Your task to perform on an android device: I want to know which activities can be done in Jaipur on the Yatra app because I am planning to visit it sometime.
Image 0: 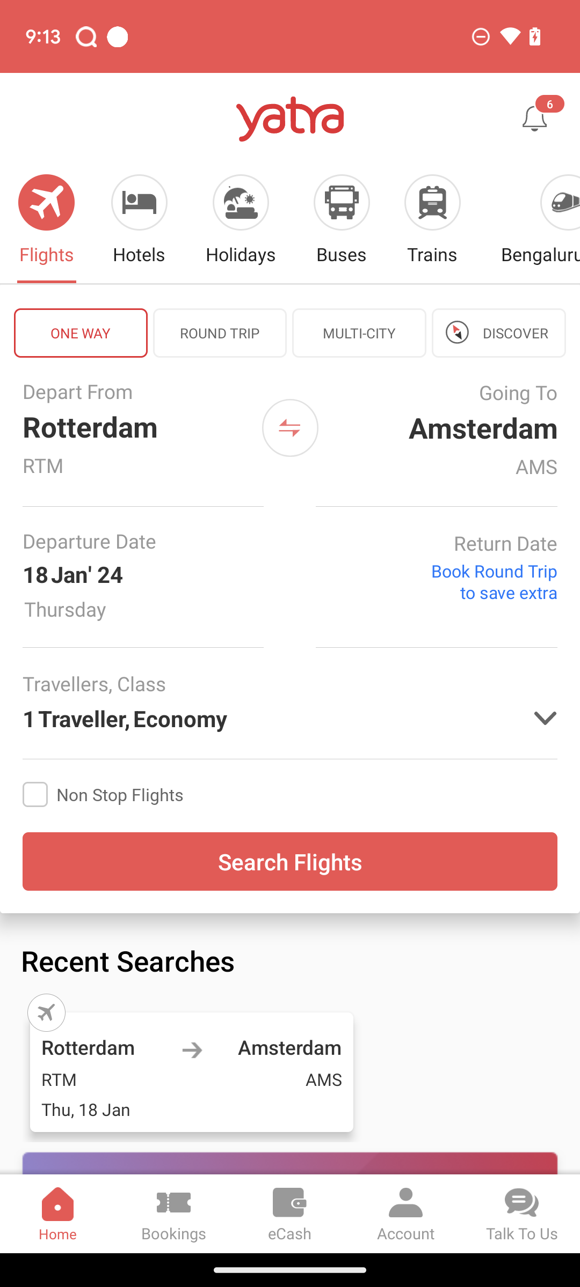
Swipe left on the top menu to view more options.
Step 0: scroll right
Image 1: 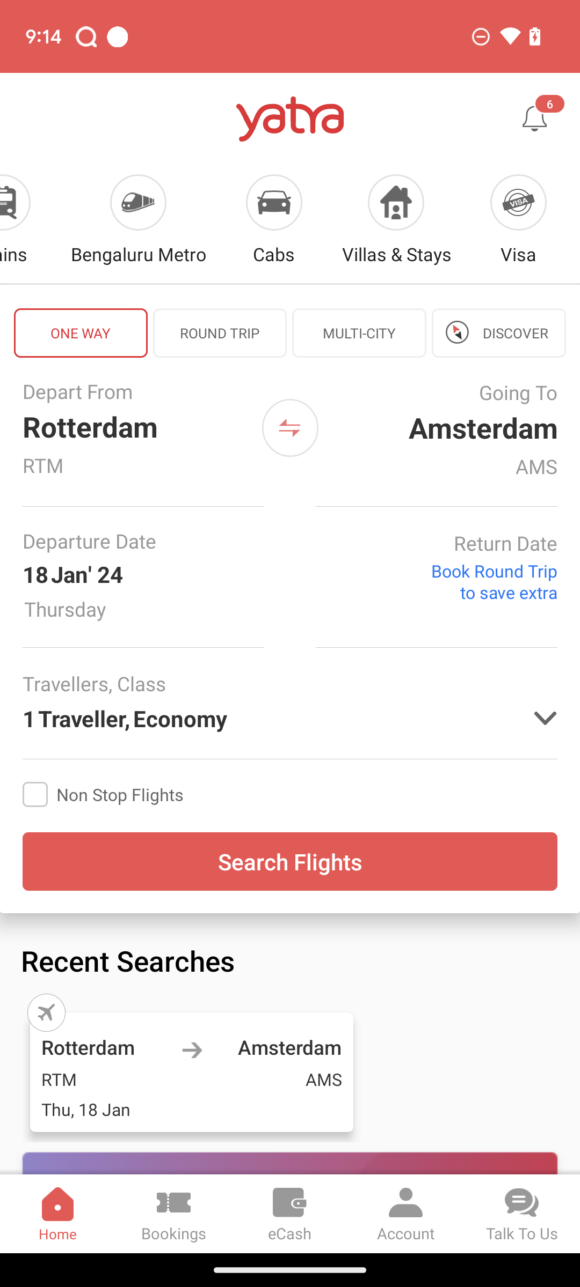
Swipe left on the top menu to view more options.
Step 1: scroll right
Image 2: 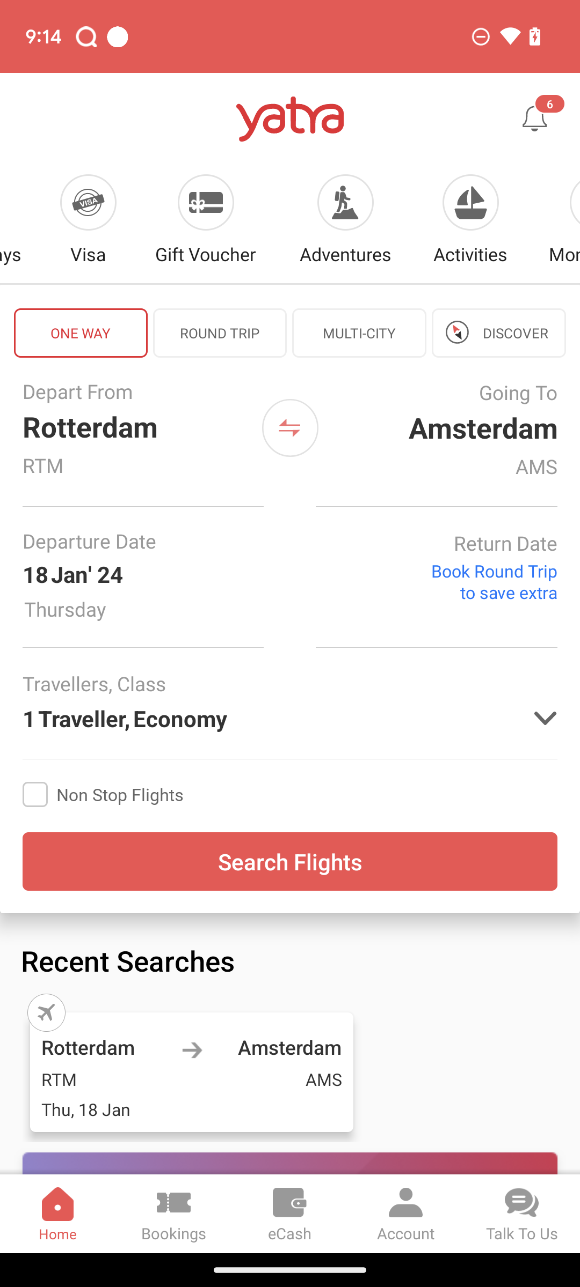
Click on the Activities button.
Step 2: click (470, 202)
Image 3: 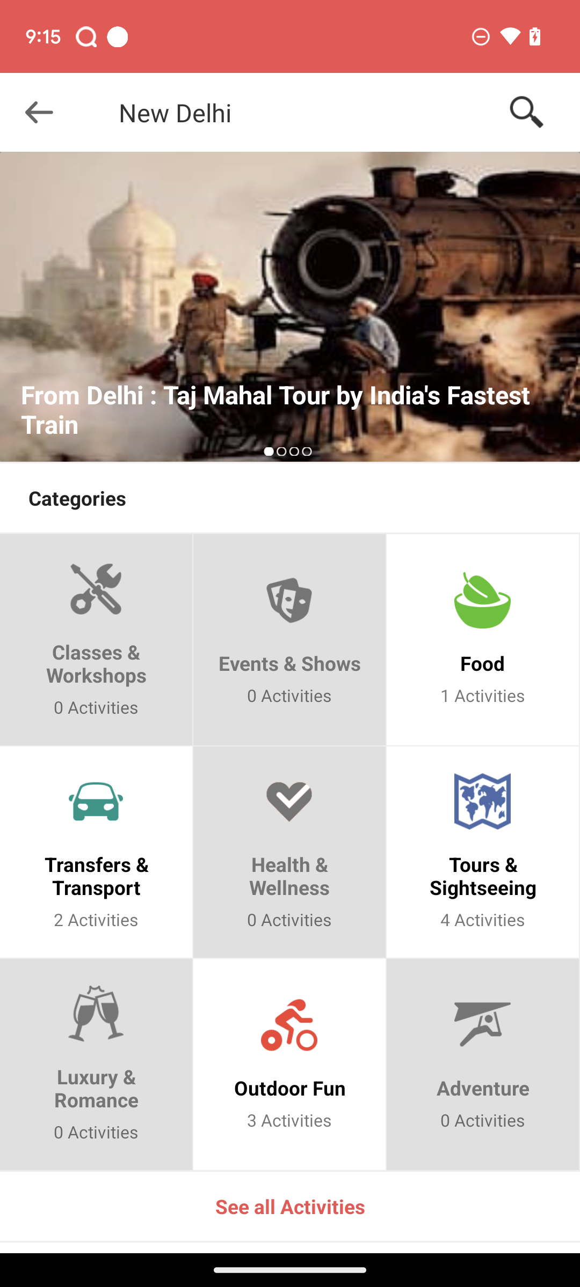
Swipe up to view more options.
Step 3: scroll down
Image 4: 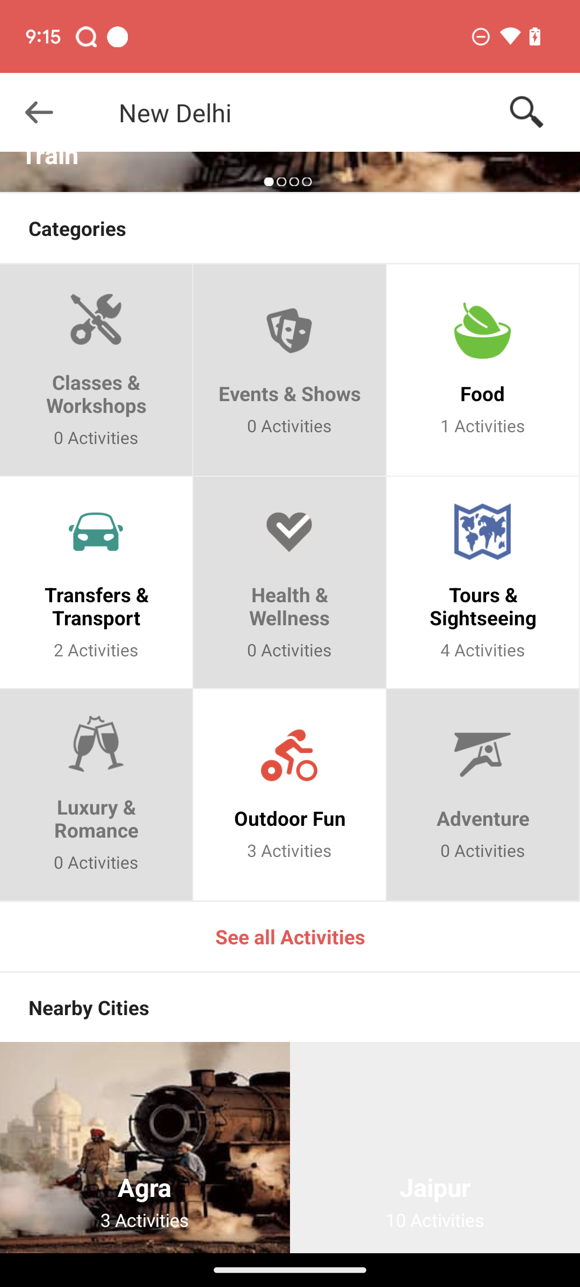
Click on the Jaipur option.
Step 4: click (435, 1147)
Image 5: 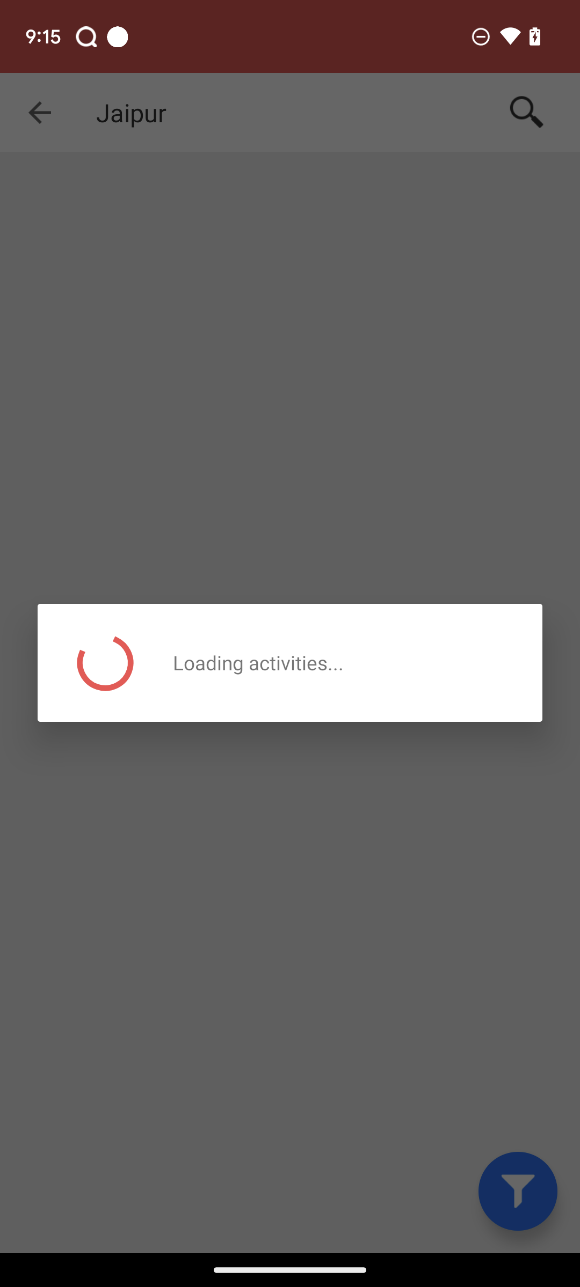
Click on the Jaipur option.
Step 5: wait